Your task to perform on an android device: I want to make a hole in the wall so as to pass some pipelines. Search for hammers in the Banggood app.
Image 0: 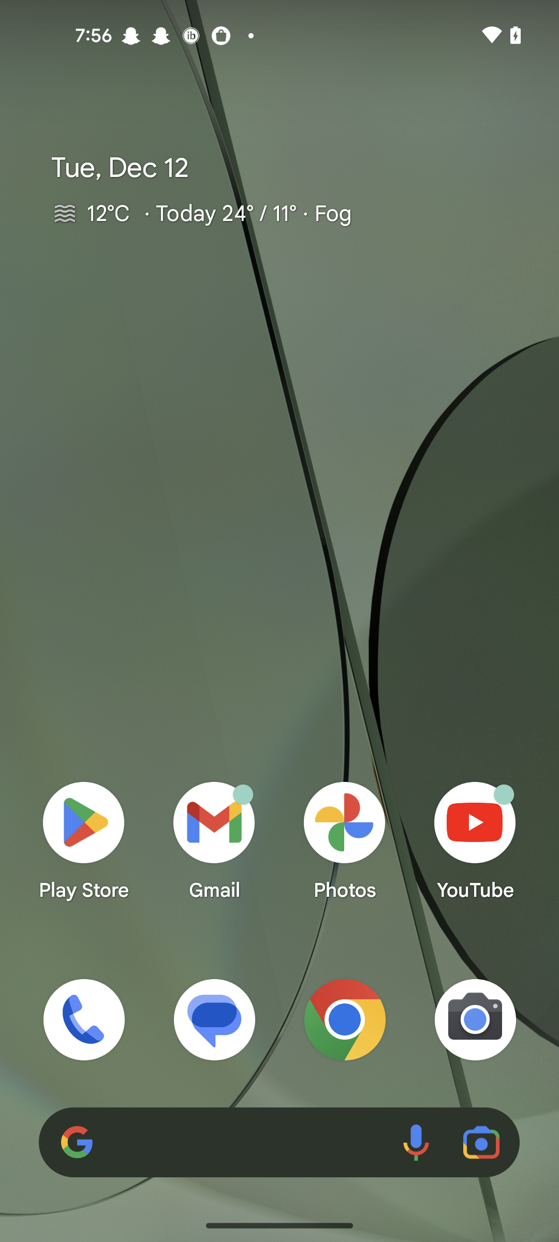
open the Banggood app
Step 0: open app "Banggood"
Image 2: 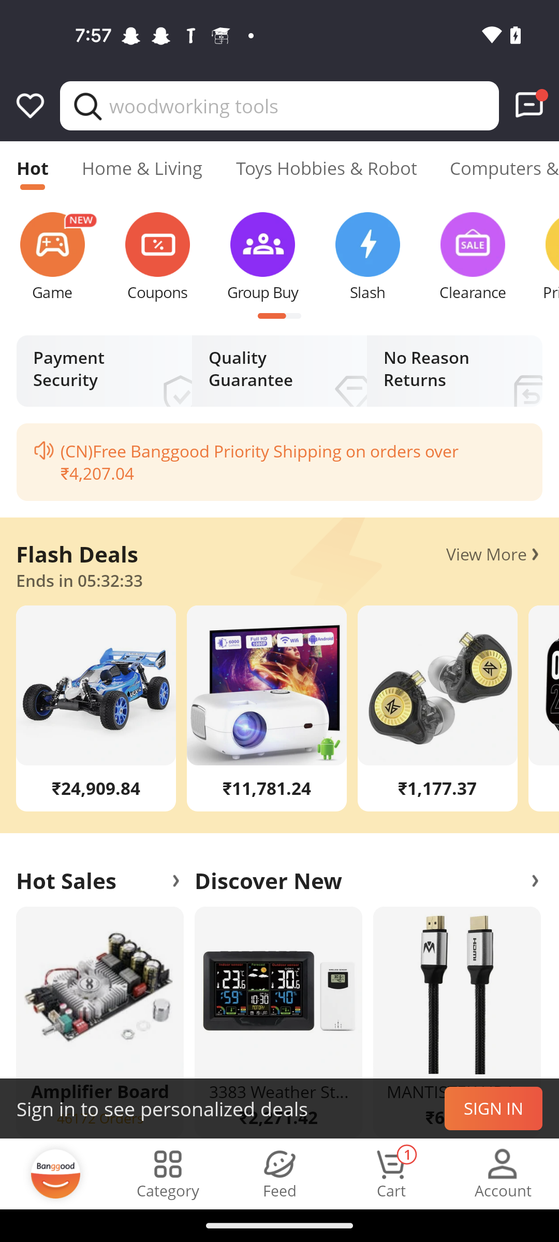
Click on the search bar 
Step 2: click (304, 106)
Image 3: 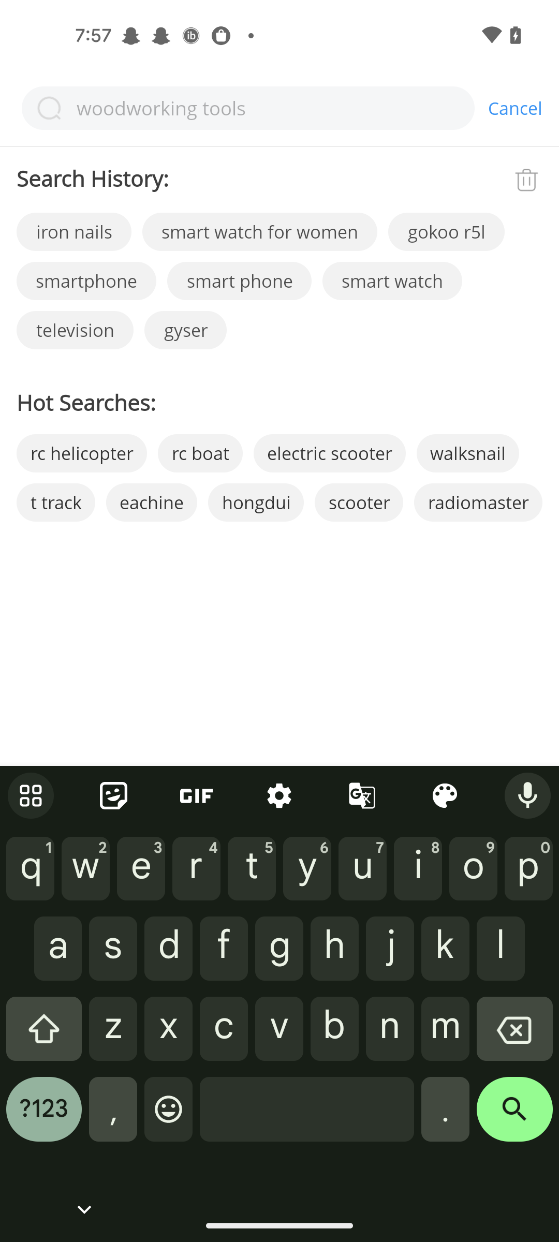
Enter a product as  hammers
Step 3: type " hammers"
Image 4: 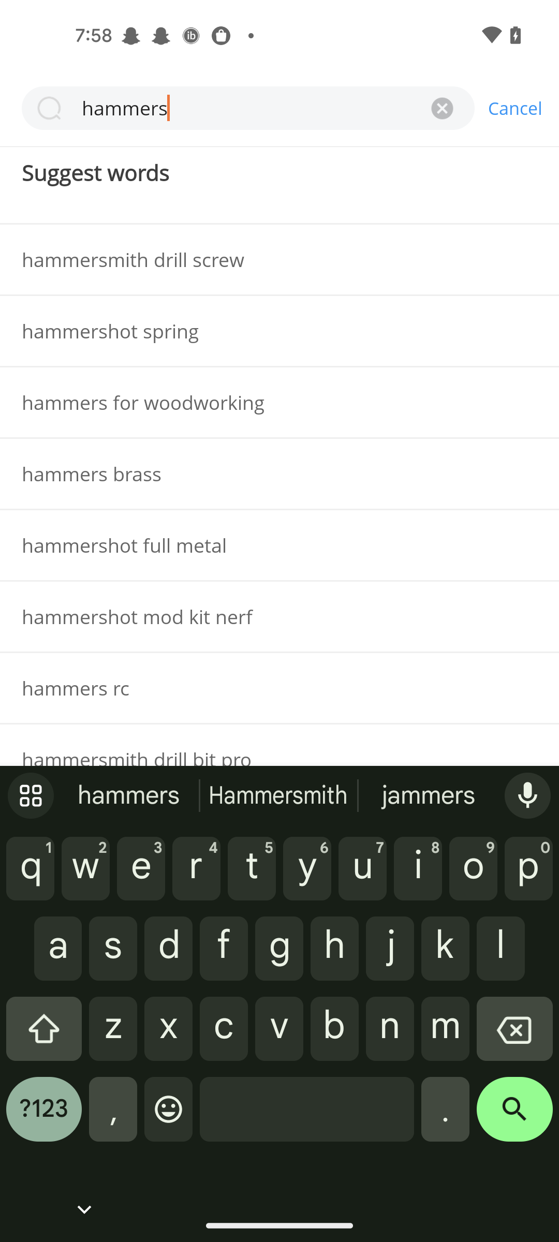
Click on the search icon at the bottom right corner of the screen 
Step 4: click (514, 1117)